Your task to perform on an android device: Search for Summer Dance Workshop File on the Terabox app because I have to attend a dance workshop in Milan.
Image 1: 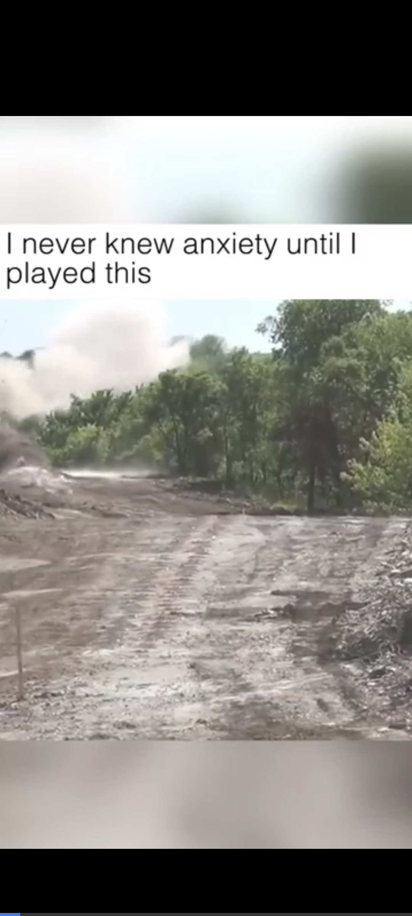
Open the terabox app
Step 1: wait
Image 2: 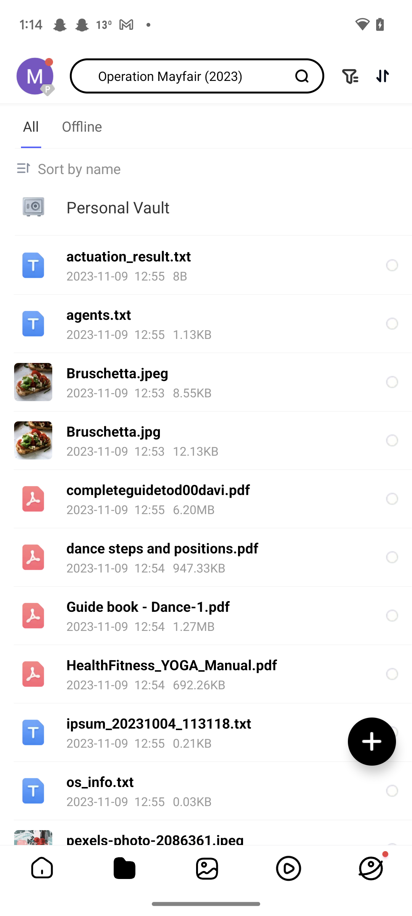
Click on the search bar at the top of the screen
Step 2: click (171, 76)
Image 3: 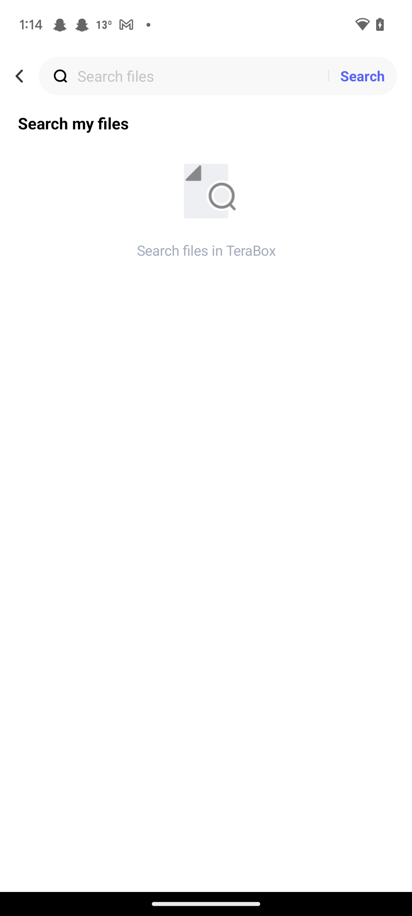
Click on the search bar at the top of the screen
Step 3: click (203, 76)
Image 4: 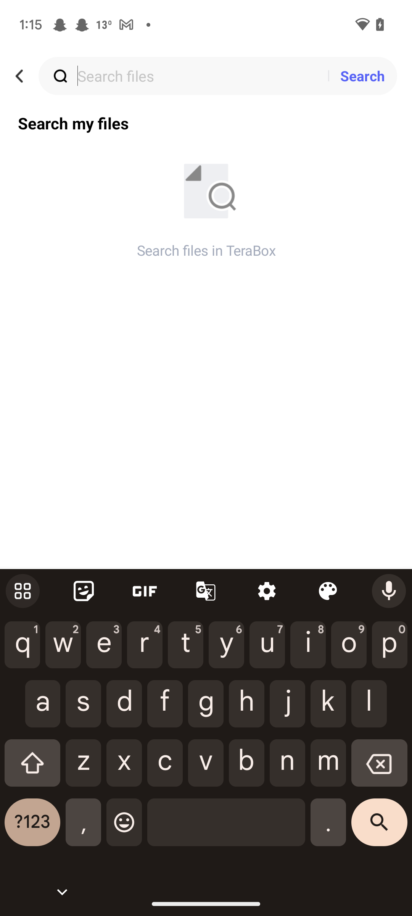
Search for Summer Dance Workshop
Step 4: type "Summer Dance Workshop"
Image 5: 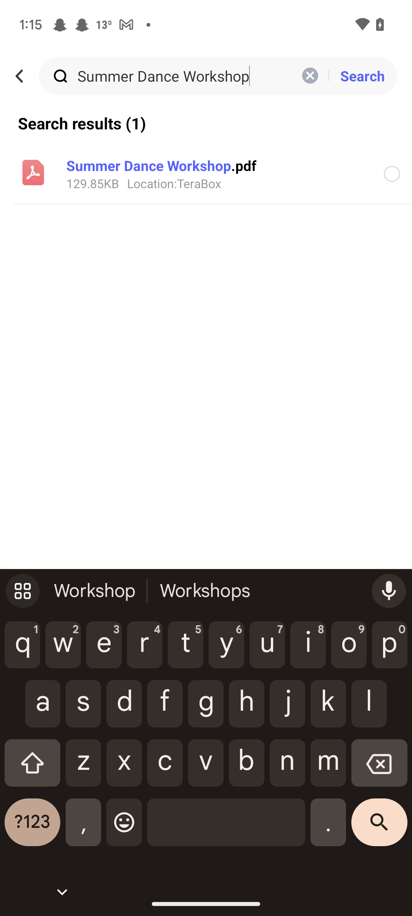
Click on the search icon on the keyboard
Step 5: click (379, 828)